Your task to perform on an android device: Add the Nikon d5500 camera with lens and bag to the watchlist.
Image 2: 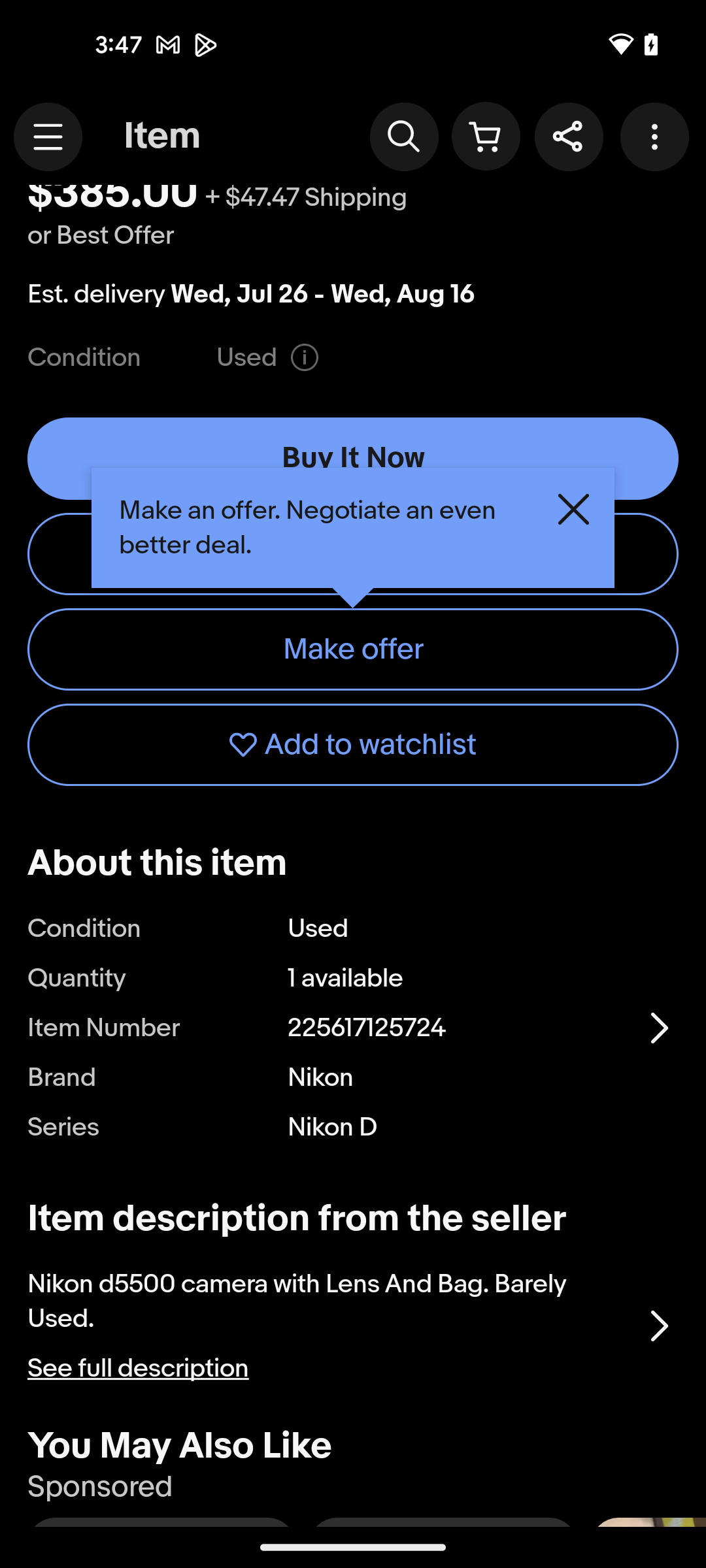
Click on Add to watchlist
Step 2: click (353, 745)